Your task to perform on an android device: The brightness is currently very low, so I would like to increase it.
Image 0: 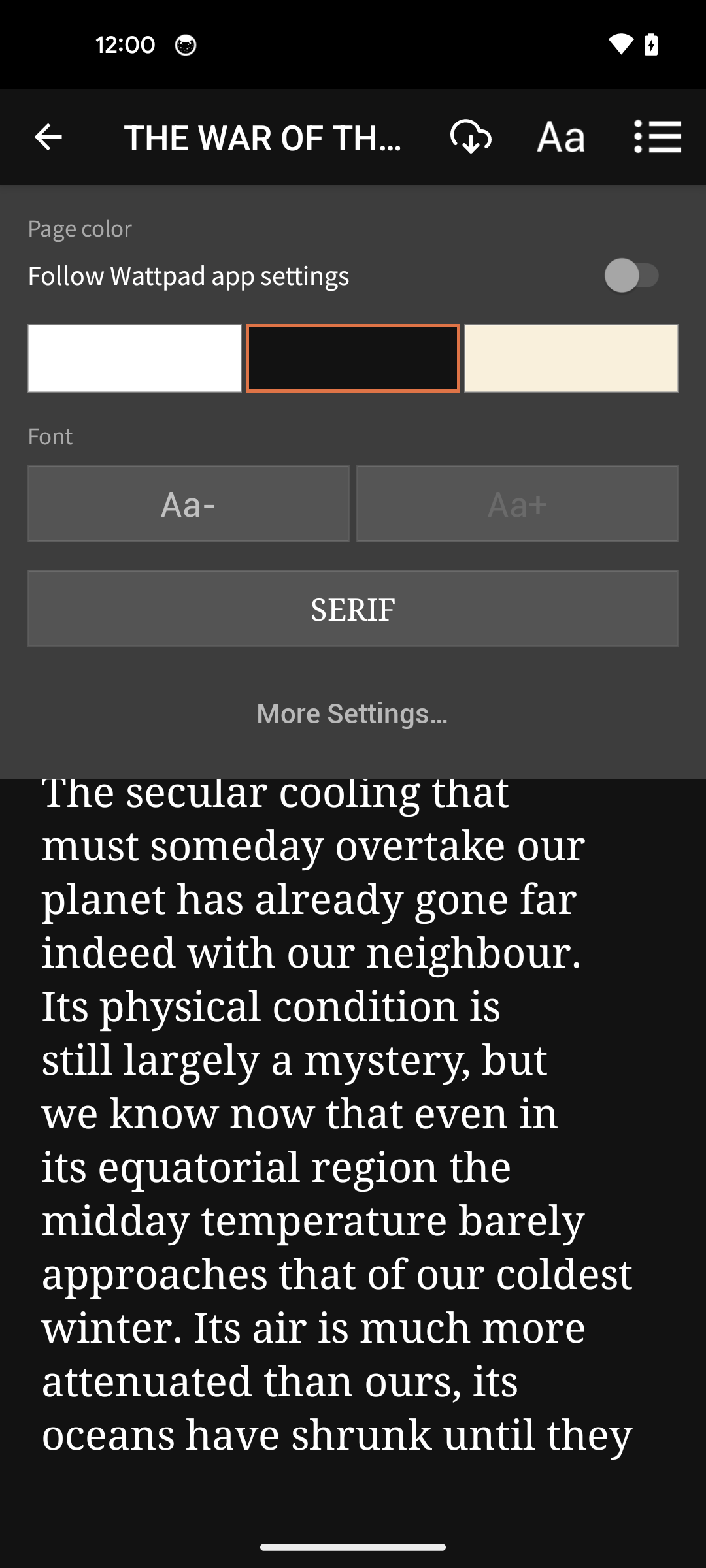
Tap on the more settings option
Step 0: click (352, 712)
Image 2: 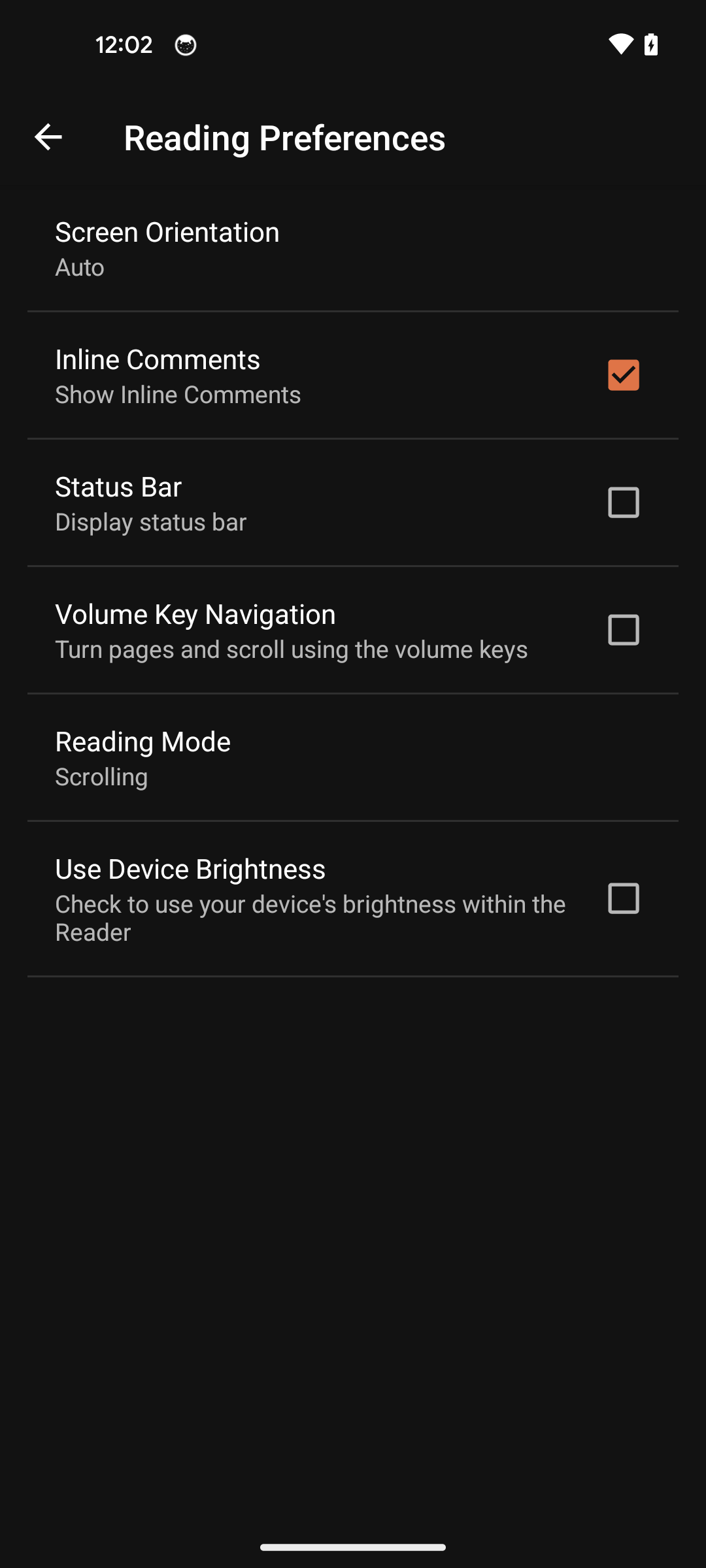
Tap on the back icon at the top left corner of the screen
Step 2: click (48, 137)
Image 3: 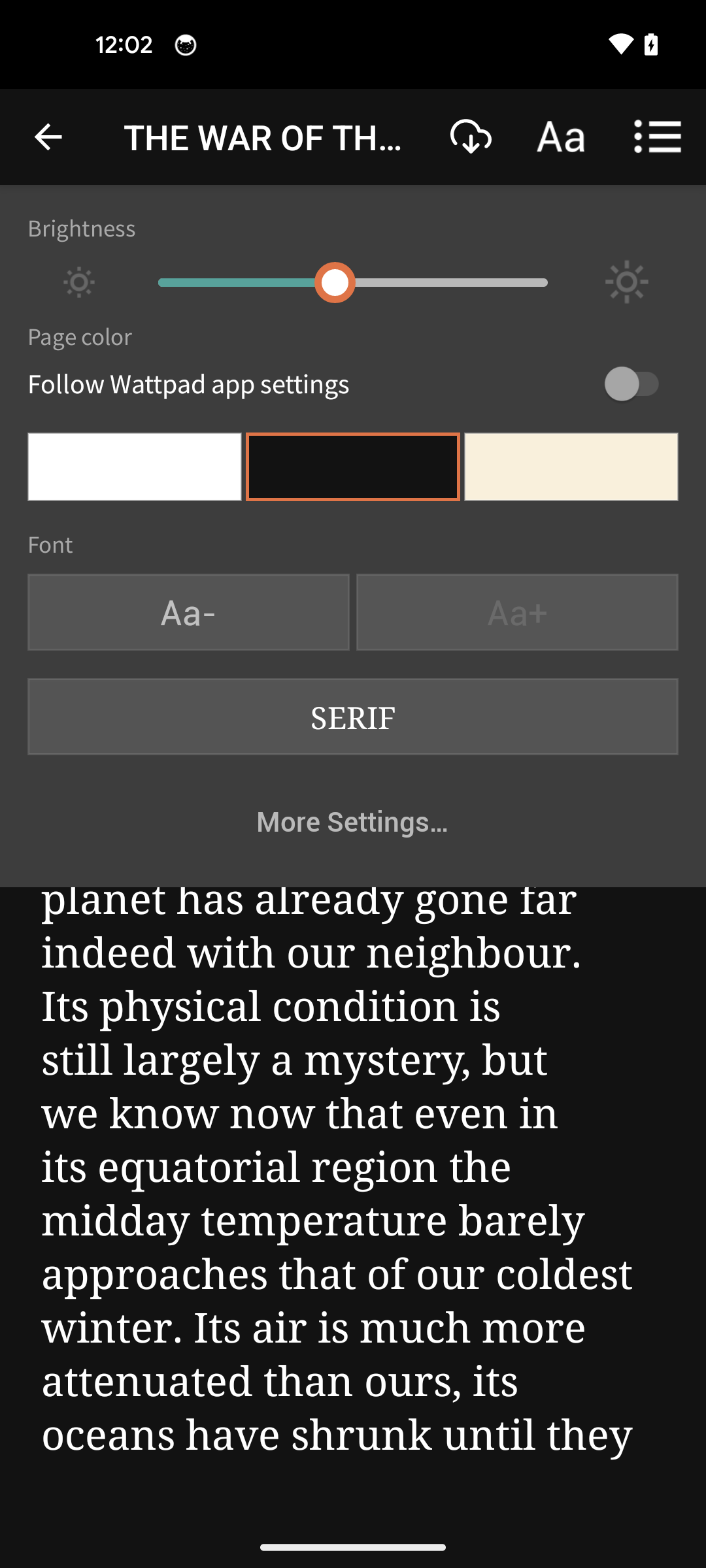
Swipe right to increase the brightness 
Step 3: scroll left